Your task to perform on an android device: I want to view my cart so that I can buy it later.
Image 0: 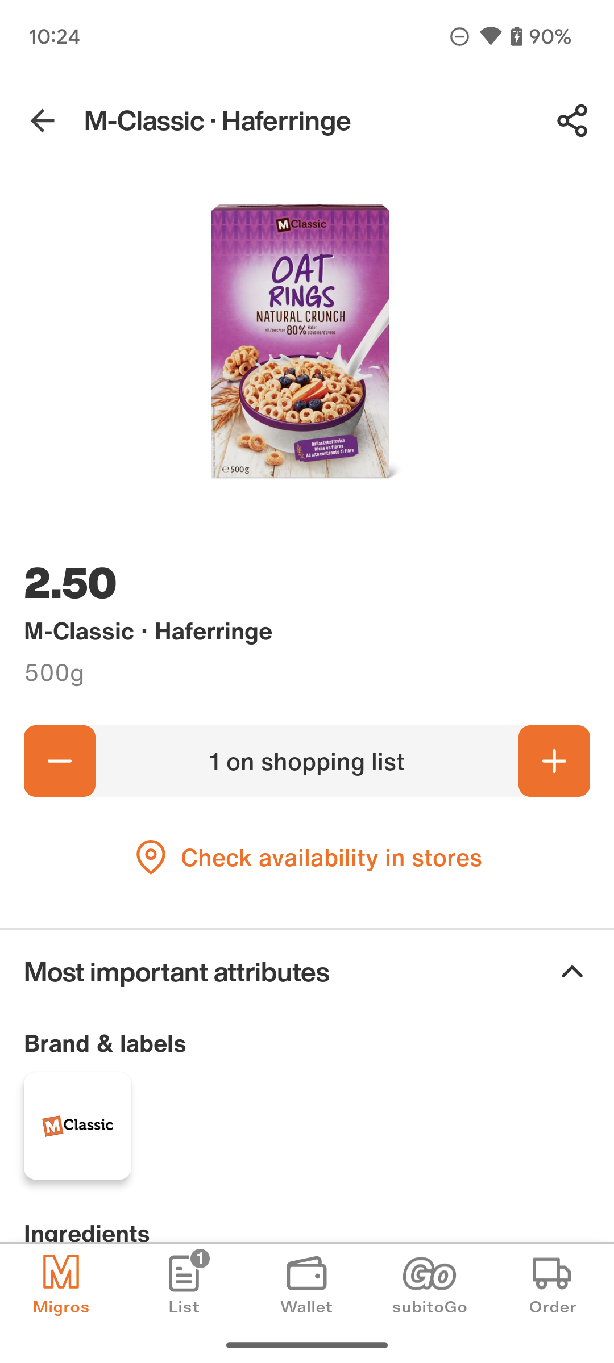
Click on the List icon on the bottom of the screen.
Step 0: click (184, 1285)